Your task to perform on an android device: View all the contacts in the coworker group on the simple contacts app.
Image 0: 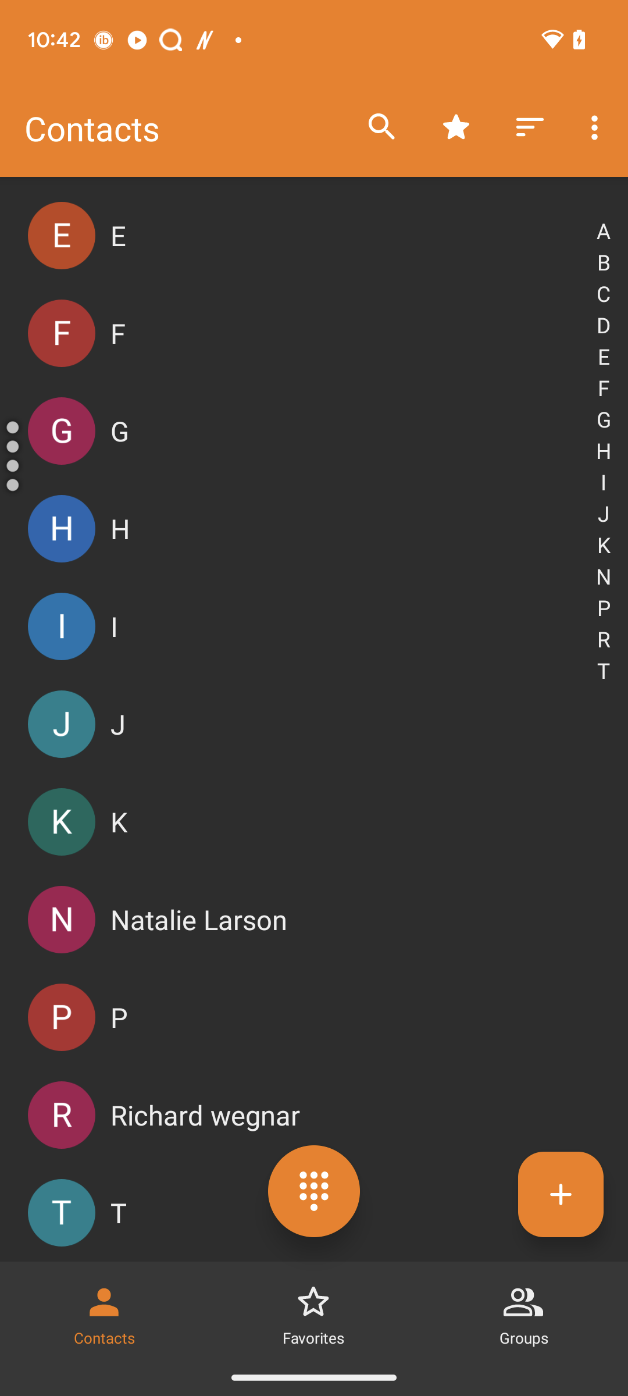
Click on the groups tab at the bottom right corner of the screen.
Step 0: click (514, 1308)
Image 1: 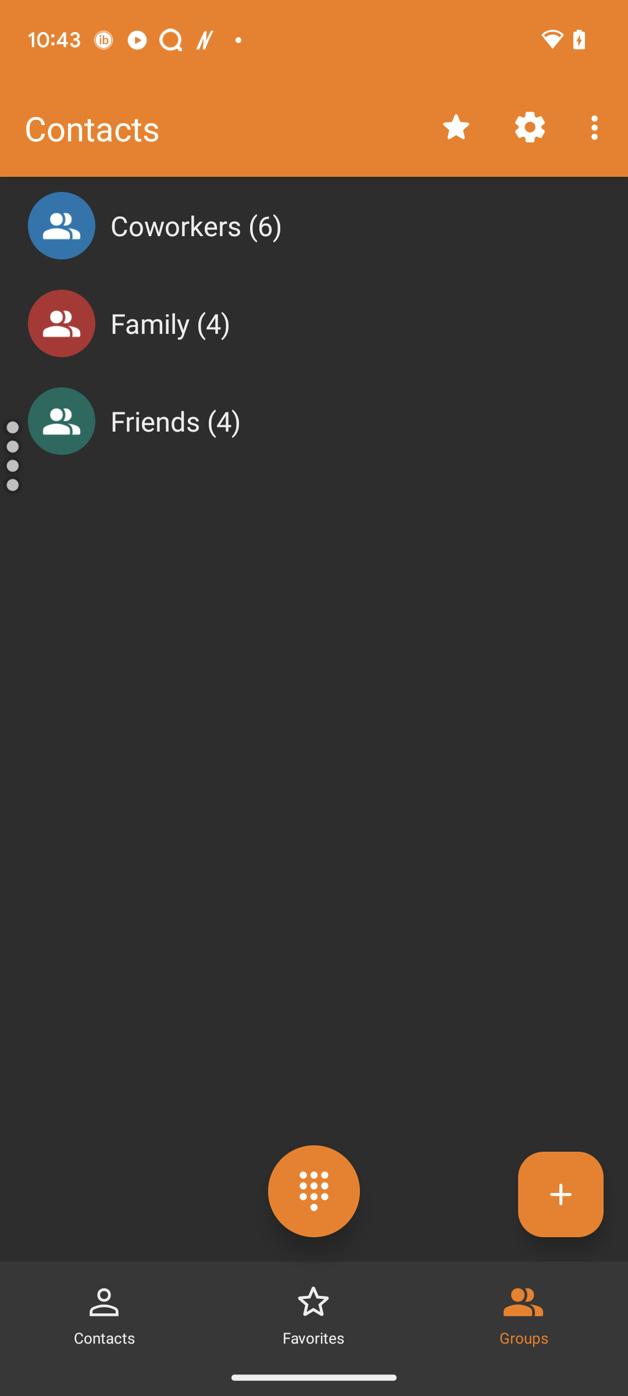
Click on the Coworker tab.
Step 1: click (351, 225)